Your task to perform on an android device: On the Wanderu app, search for the one-way train schedule from Chicago to Philadelphia for November 10.
Image 0: 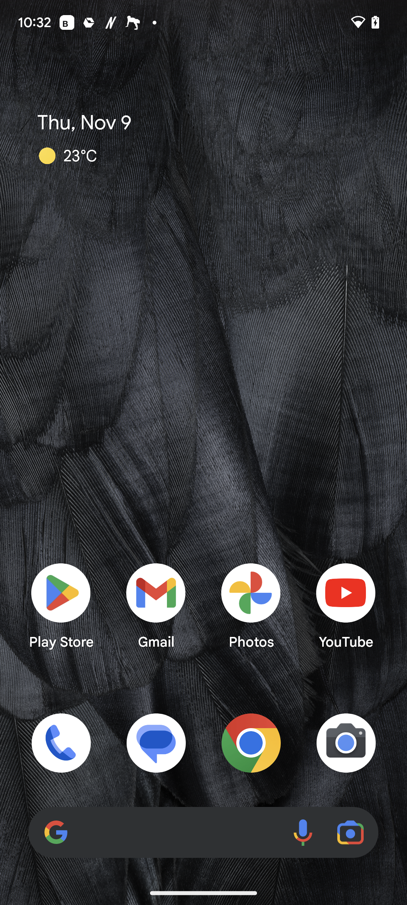
Open the Wanderu app.
Step 0: open app "Wanderu"
Image 1: 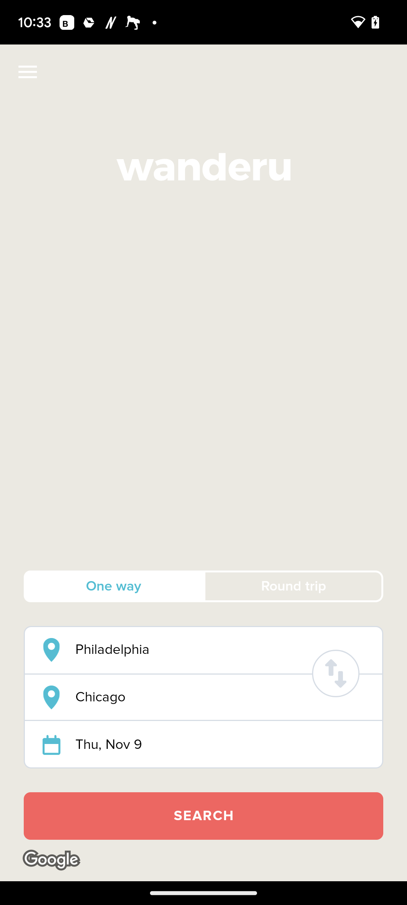
Click on the Interchange icon on the right side of the screen.
Step 1: click (335, 673)
Image 3: 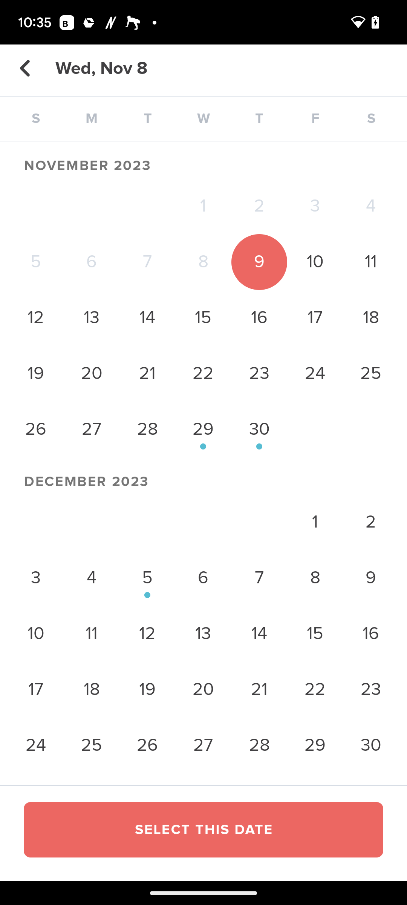
Click on number 10 in November.
Step 3: click (315, 262)
Image 4: 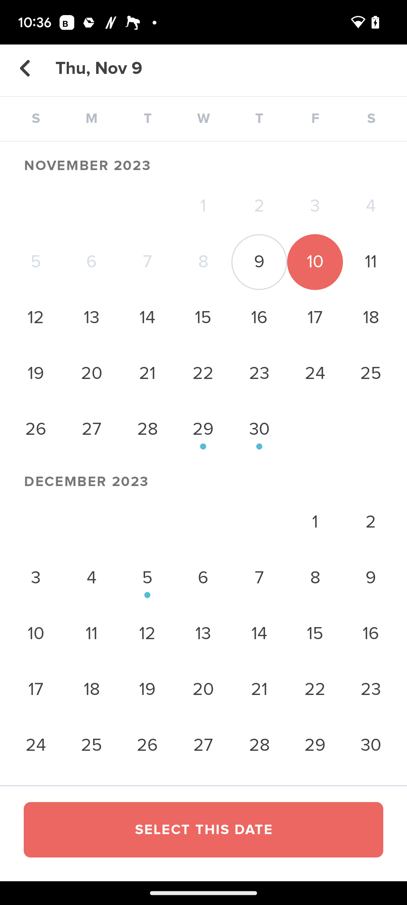
Click on Select This Date at the bottom of the screen.
Step 4: click (203, 830)
Image 5: 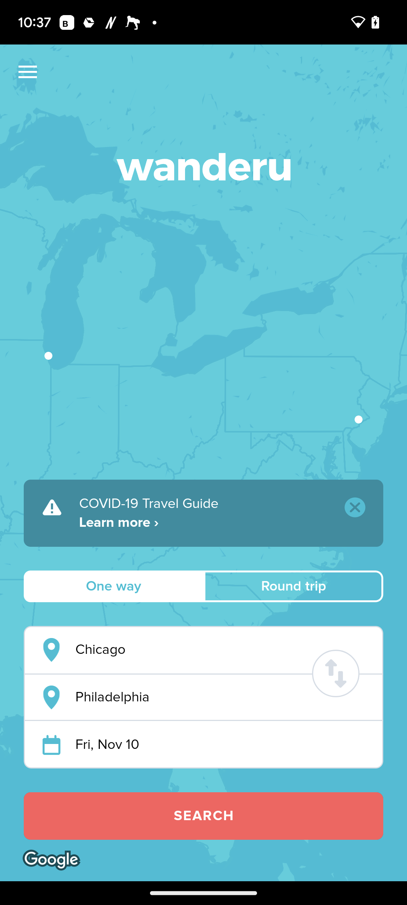
Click on Search button at the bottom of the screen.
Step 5: click (203, 816)
Image 6: 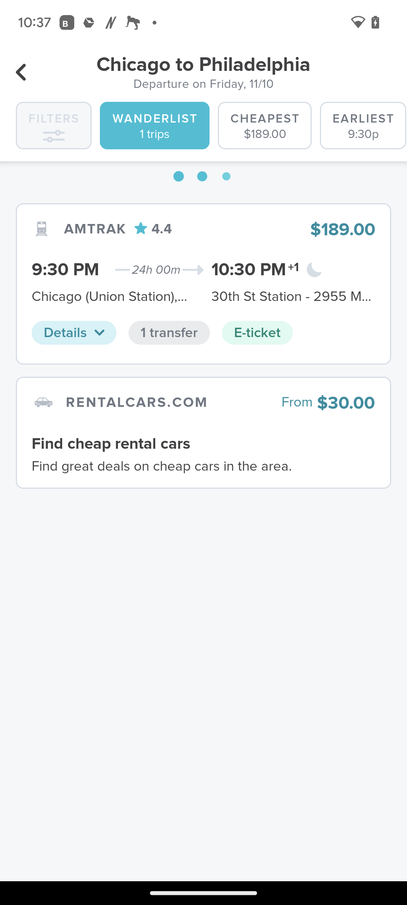
Click on Search button at the bottom of the screen.
Step 6: wait